Your task to perform on an android device: In the Strava App,track your walk activity,click the Start the Activity option, and start moving,then stop the activity and finish.
Image 1: 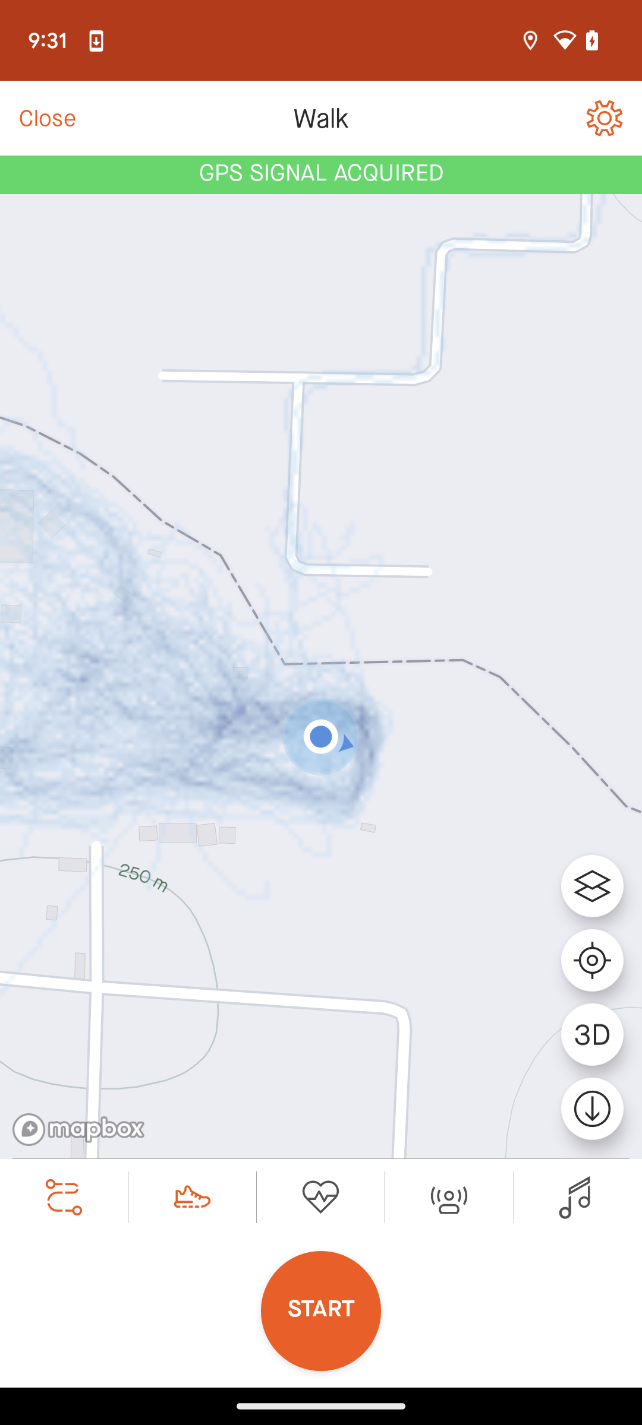
Click on the start button to start activity
Step 1: click (321, 1310)
Image 2: 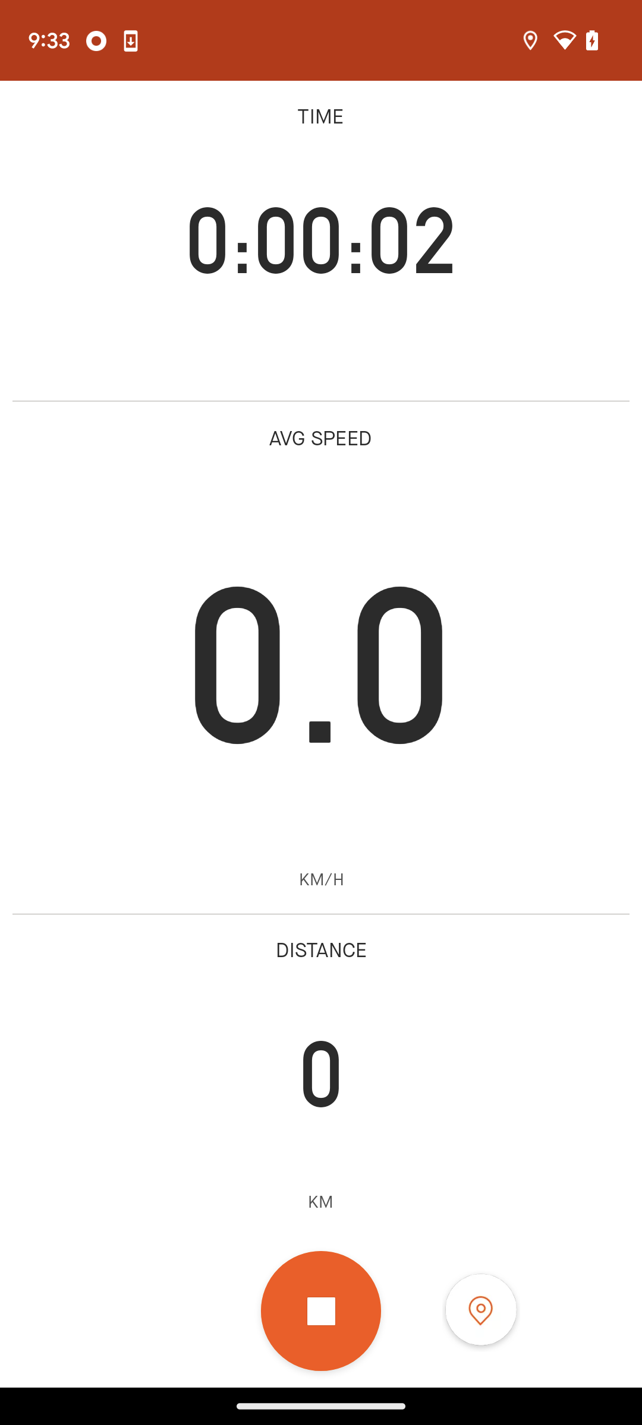
Click on the pause option
Step 2: click (321, 1311)
Image 3: 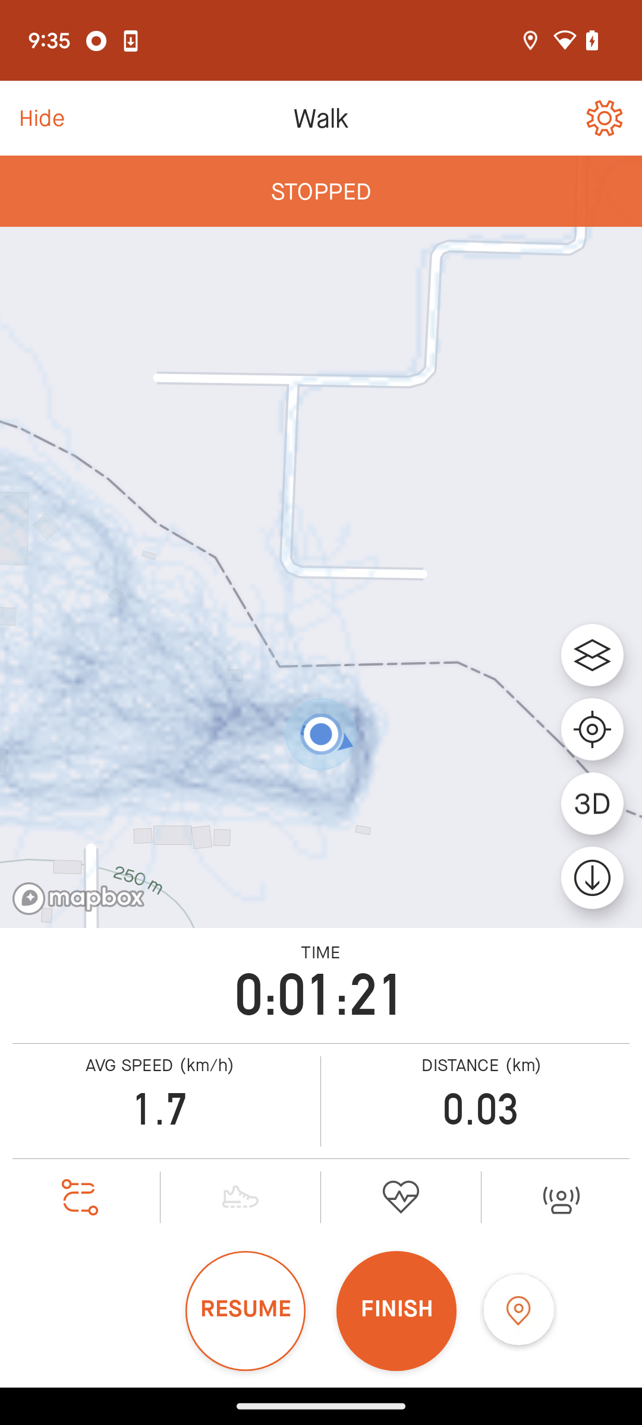
Click on the finish button
Step 3: click (396, 1310)
Image 4: 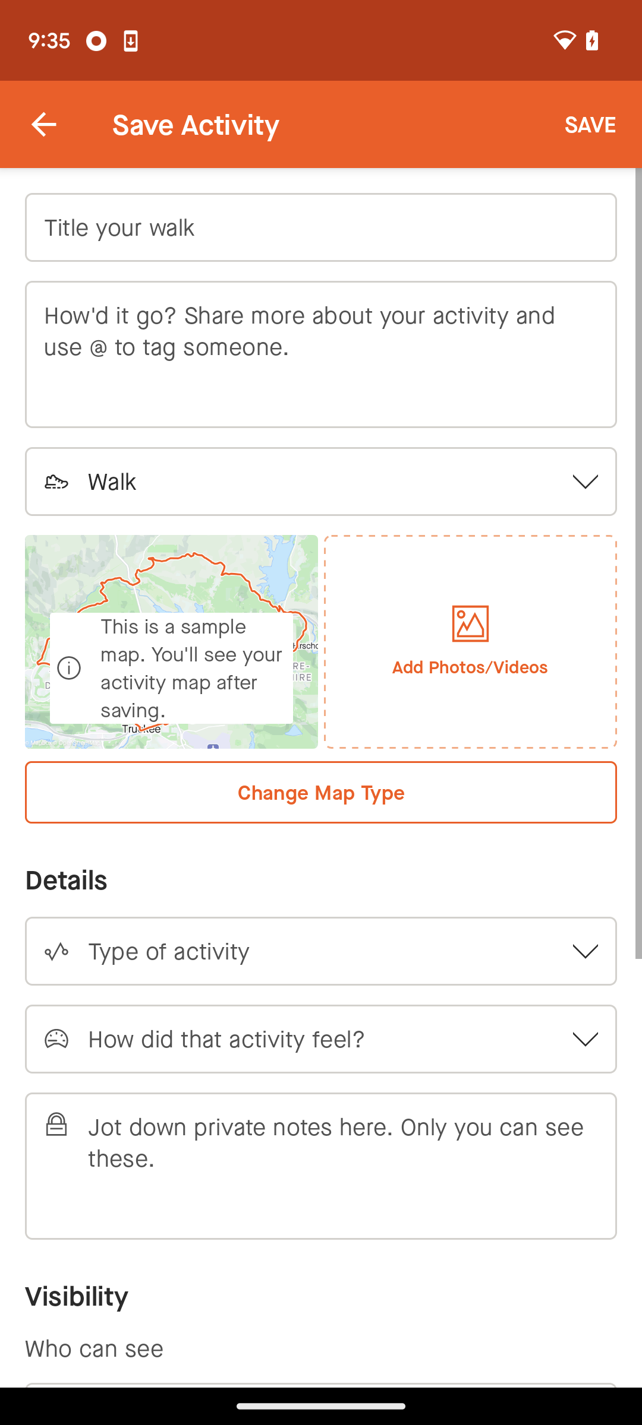
Click on the title your walk 
Step 4: click (321, 227)
Image 5: 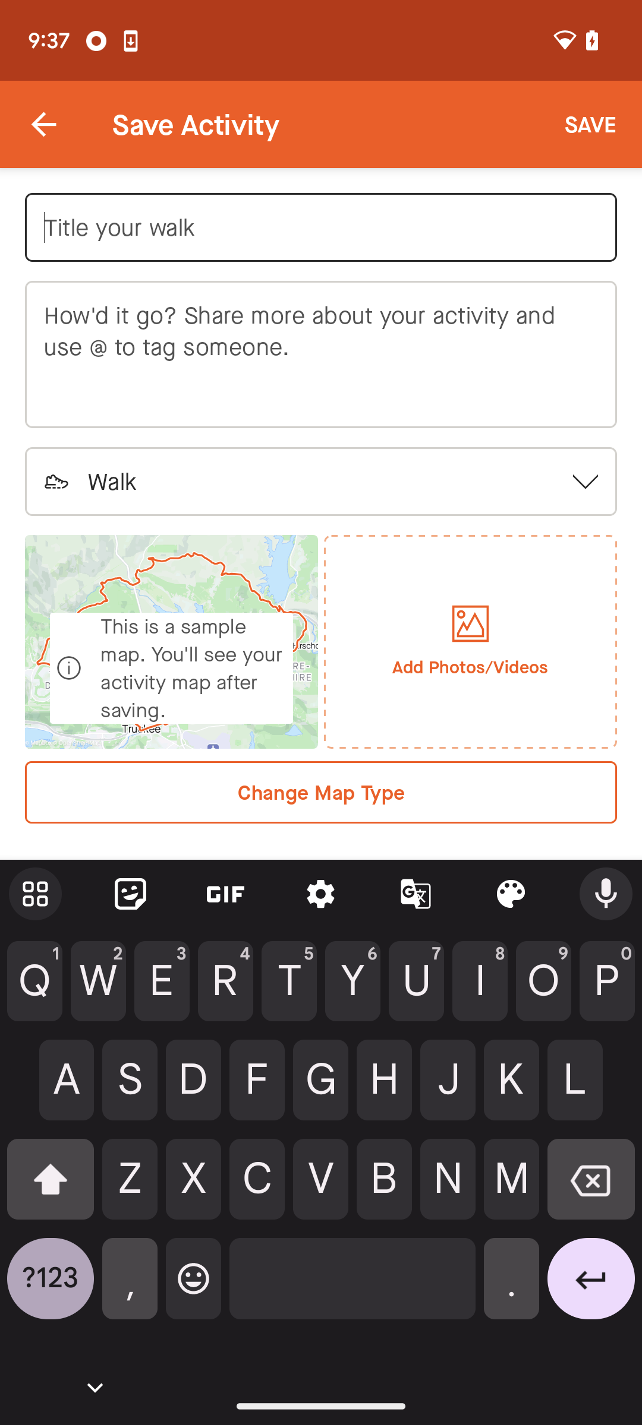
Type the walk in this section
Step 5: type "WALK"
Image 6: 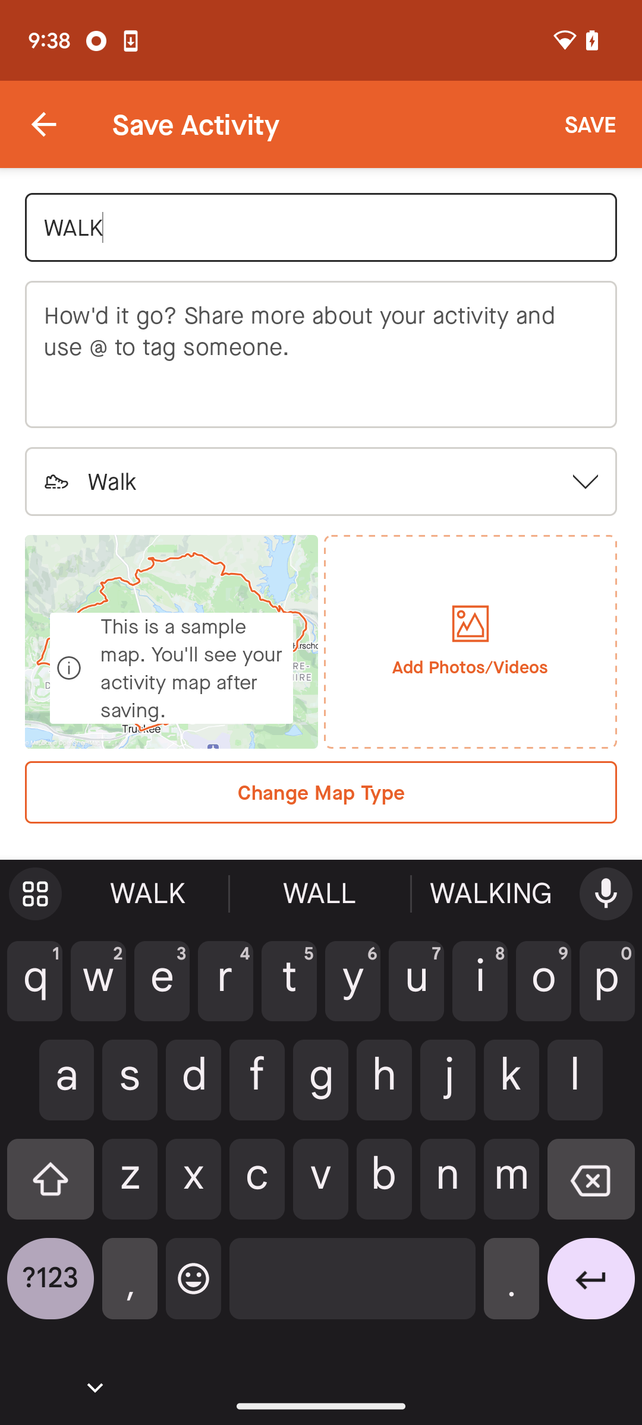
Click on the save option at the top right corner
Step 6: click (597, 124)